Your task to perform on an android device: In the hopper app,find a flight from Hong Kong airport to Miami, Florida, departing on August 25, 2023 and returning on August 30, 2023 then select the flight between 12 p.m. to 2 a.m.
Image 0: 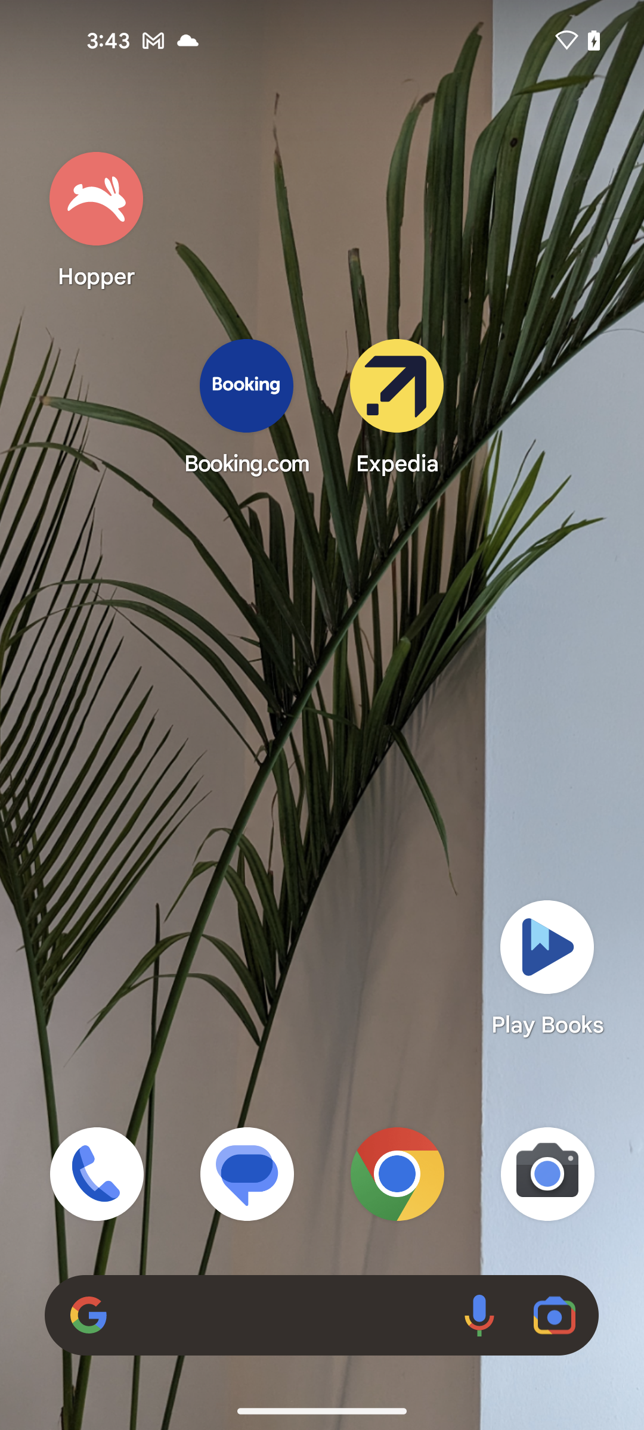
Open the hopper app
Step 0: click (96, 218)
Image 1: 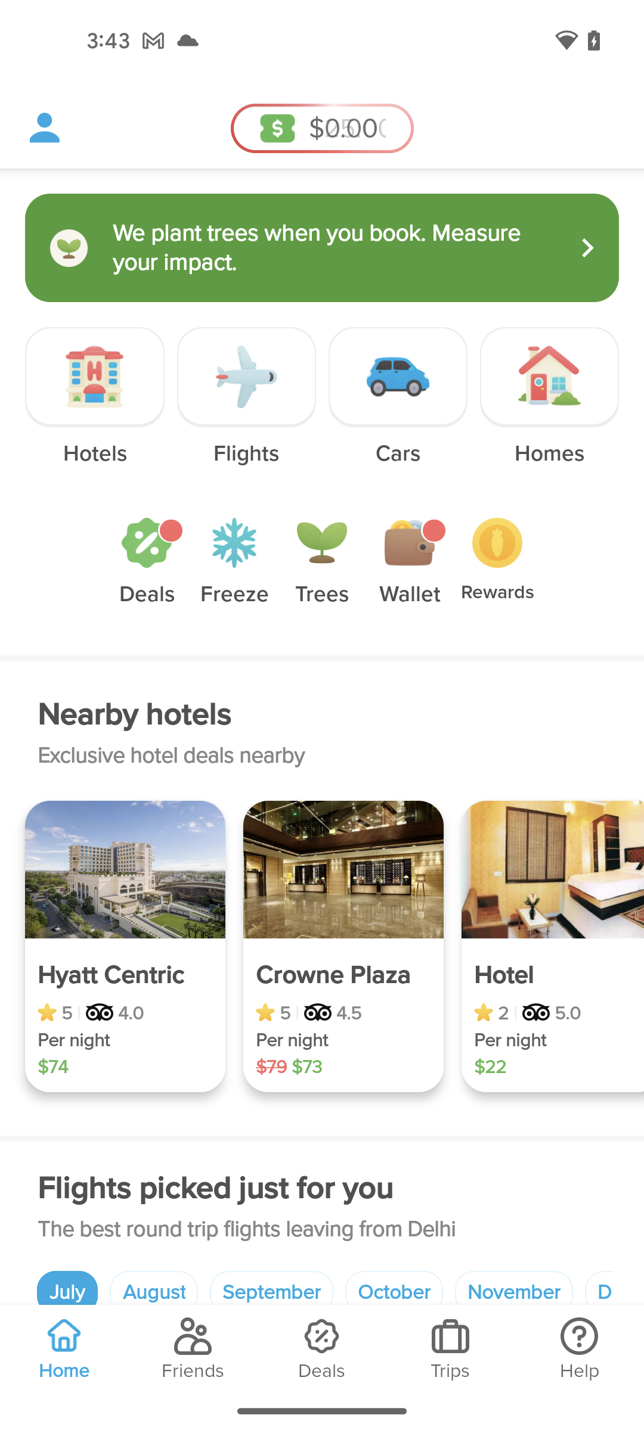
Click on the flights option
Step 1: click (246, 376)
Image 5: 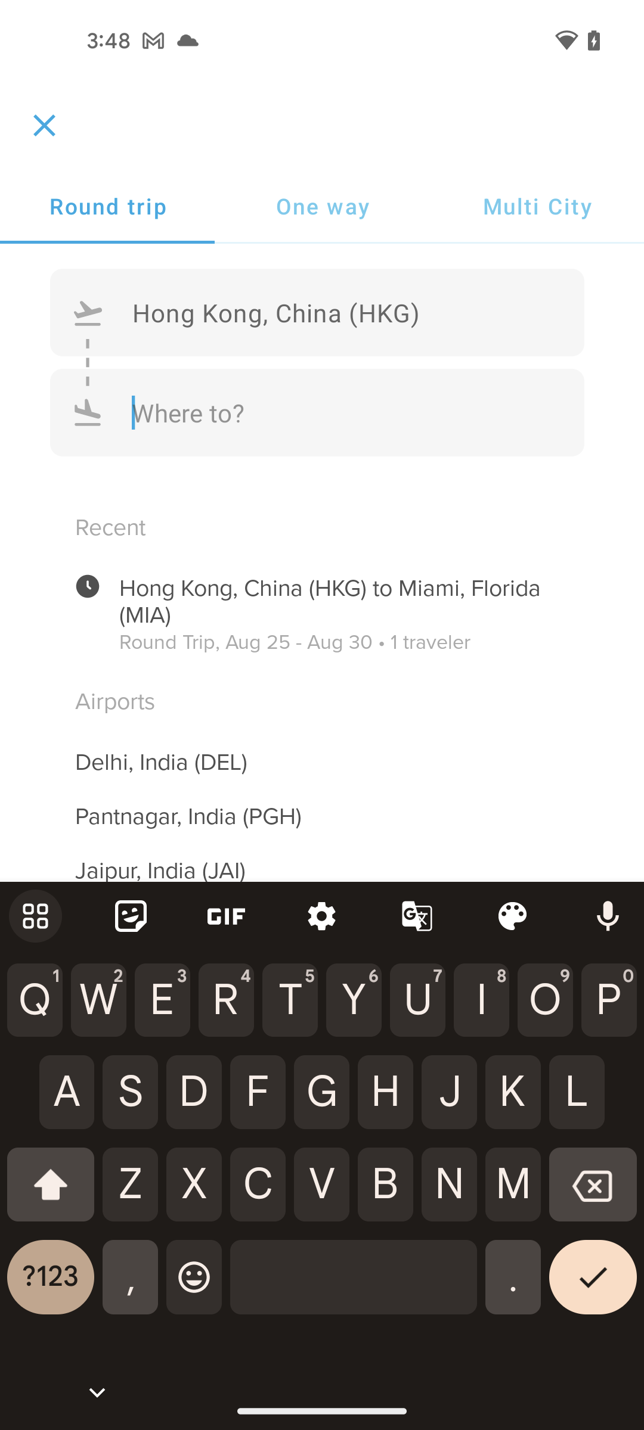
Select the destination to Miami
Step 5: type "Miami"
Image 6: 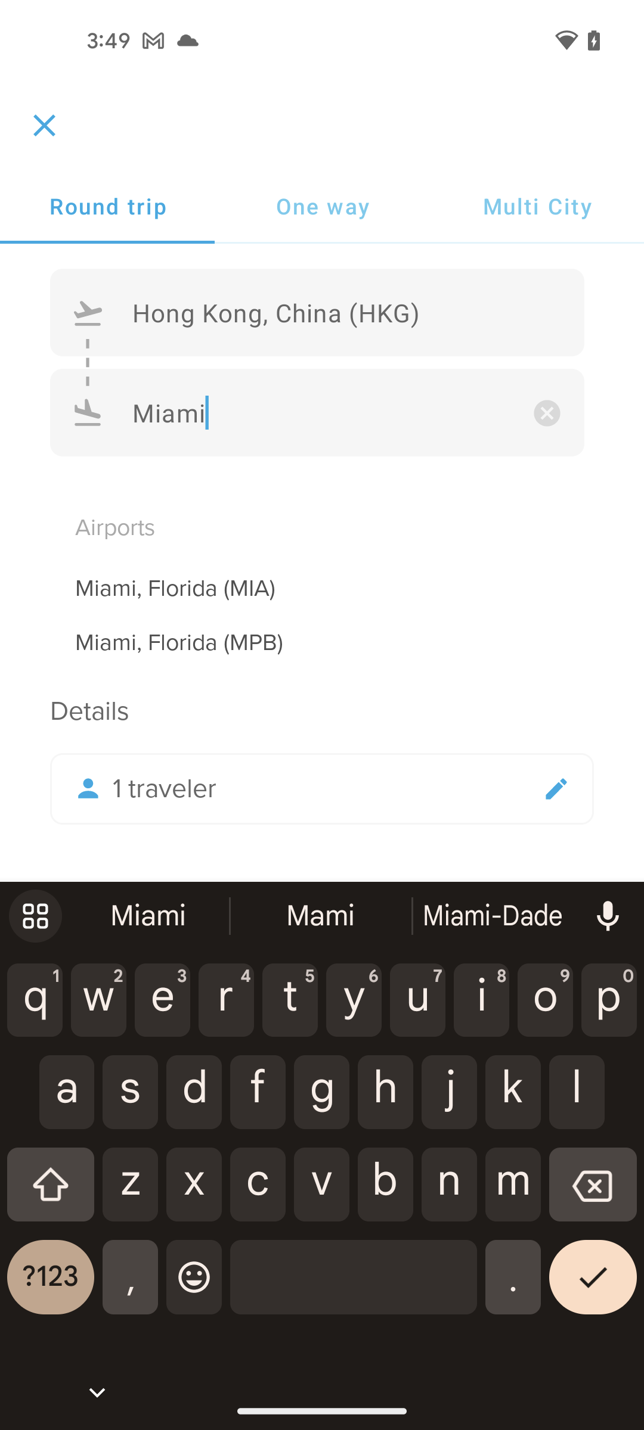
Select the first search result
Step 6: click (321, 578)
Image 7: 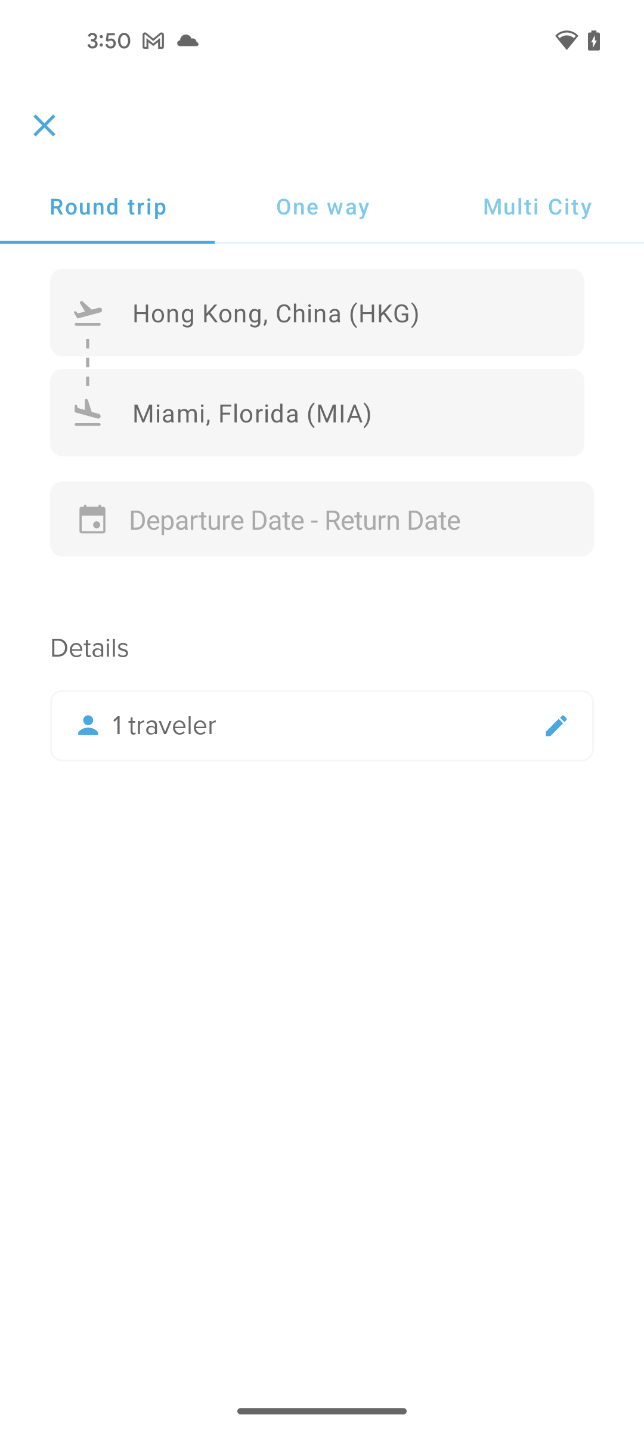
Select the date section
Step 7: click (295, 519)
Image 8: 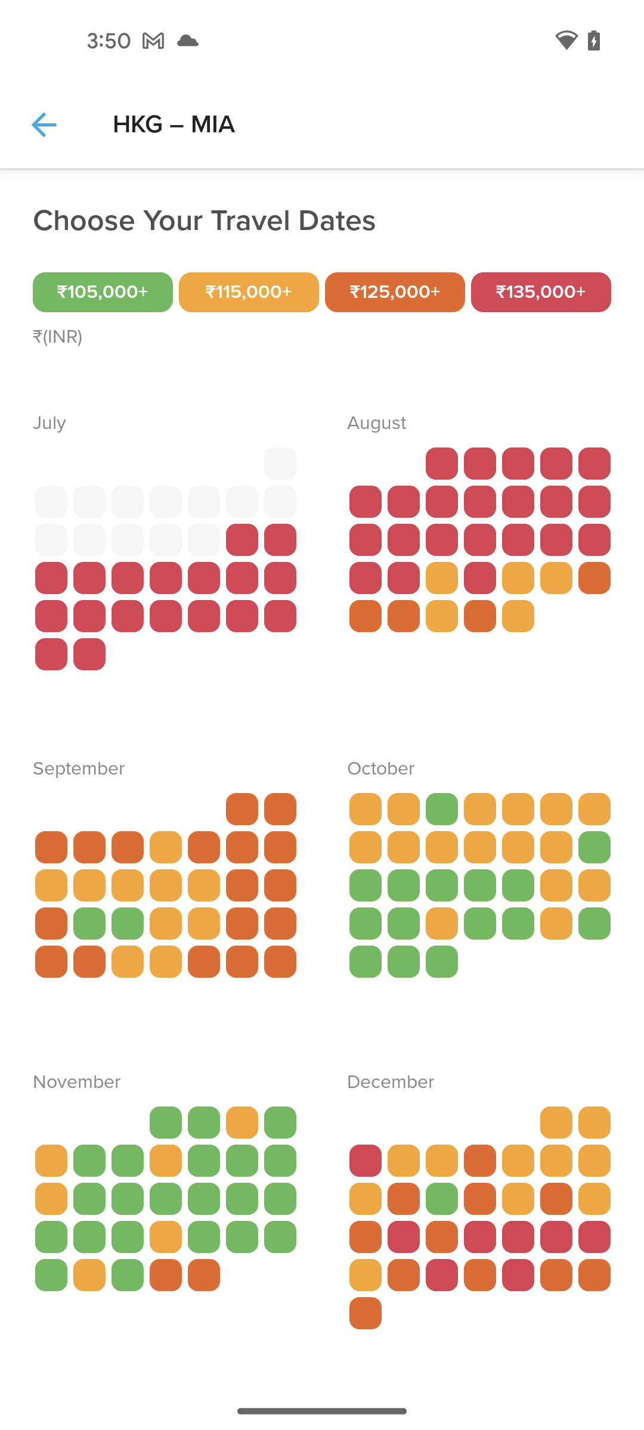
Select the august month
Step 8: click (479, 561)
Image 9: 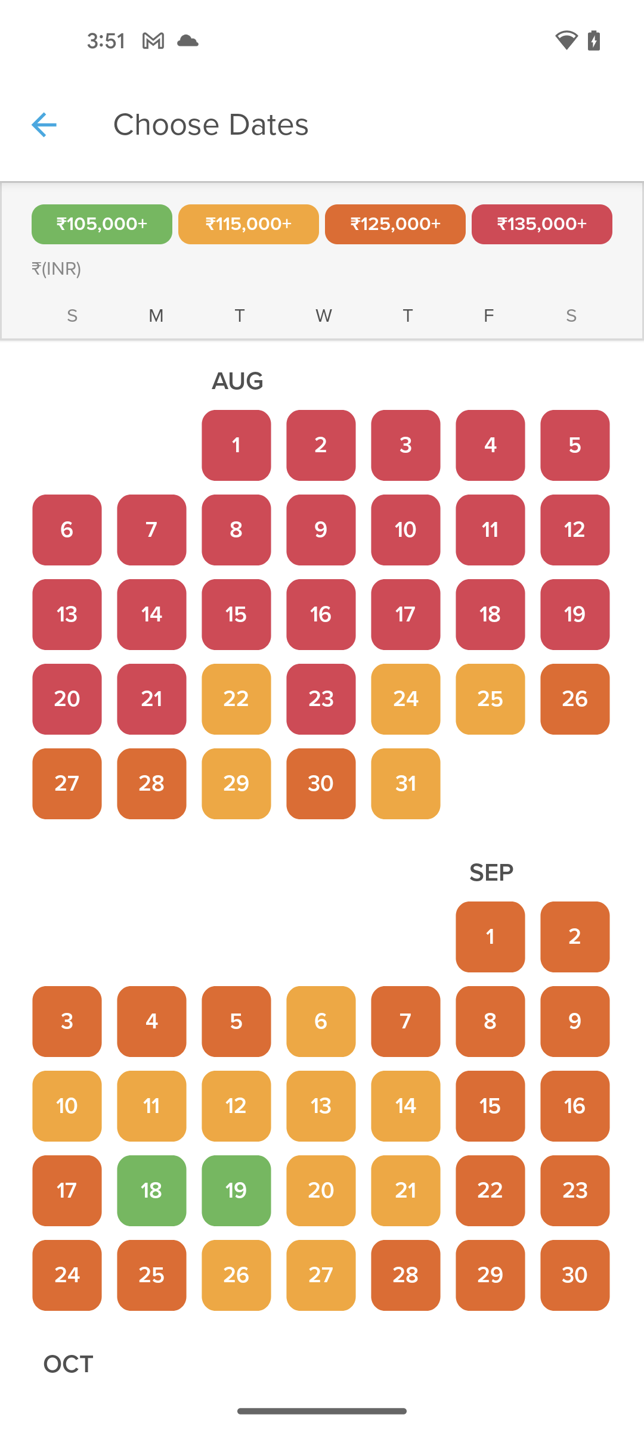
Select the departure date to 25 august 
Step 9: click (490, 699)
Image 10: 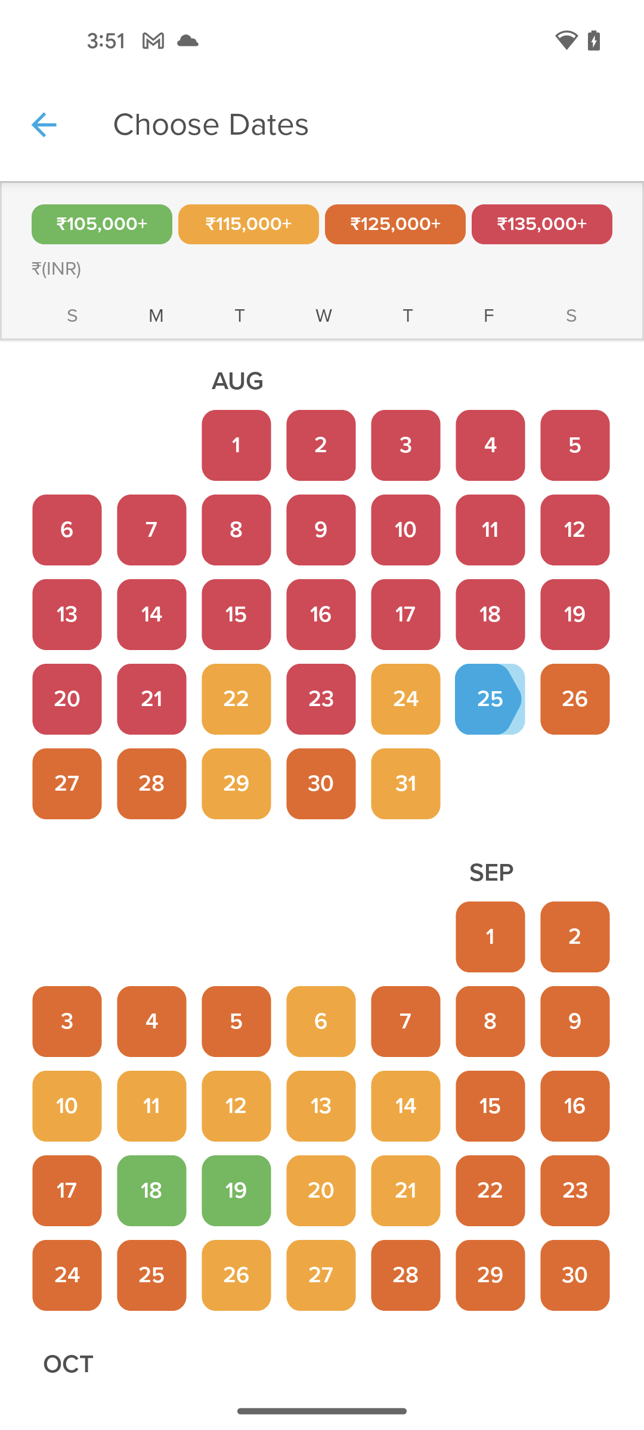
Select the destination date to 30th august
Step 10: click (321, 784)
Image 11: 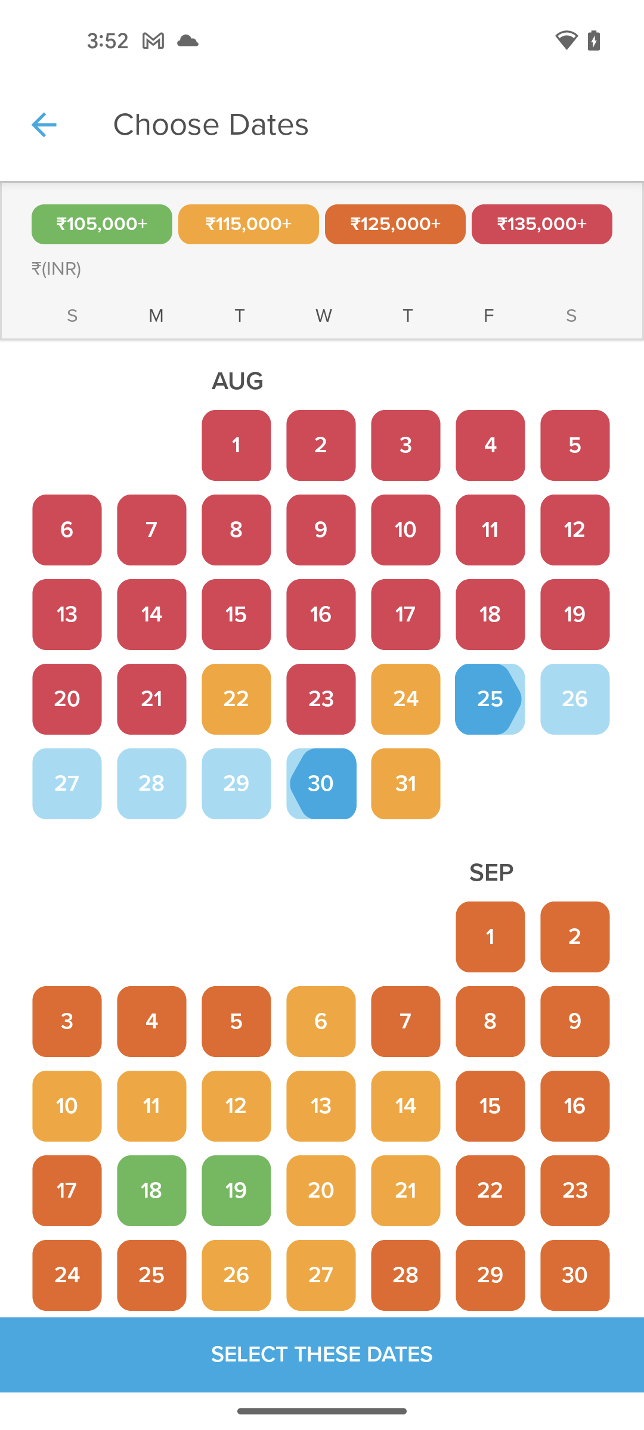
Click on select these dates option at the bottom of the screen
Step 11: click (322, 1364)
Image 12: 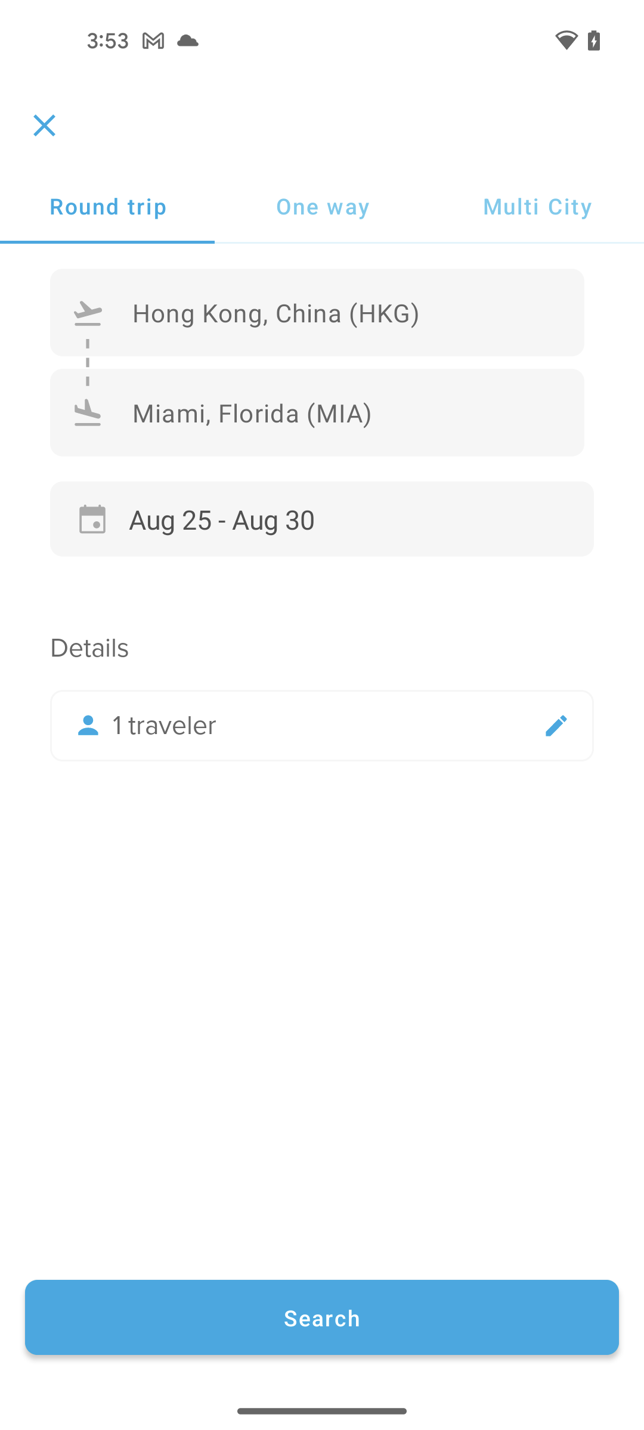
Click on the search button at the bottom of the screen
Step 12: click (321, 1317)
Image 15: 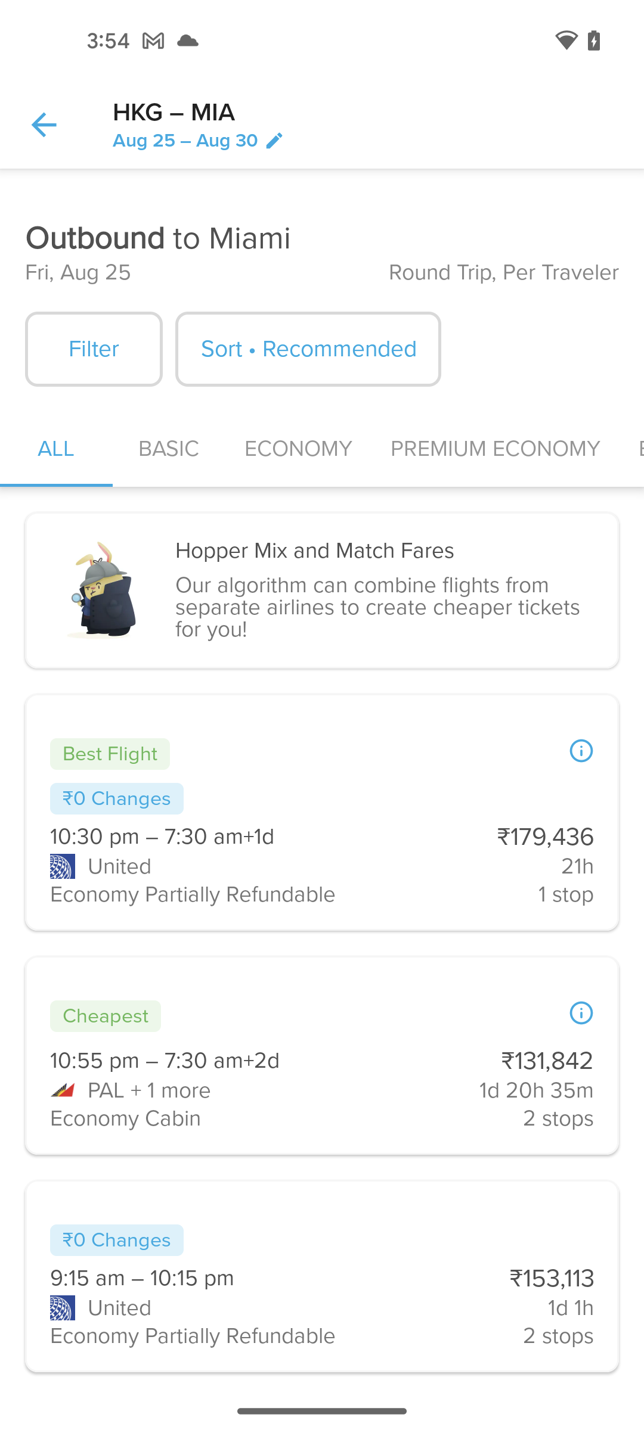
Swipe up to view more flights
Step 15: scroll down
Image 16: 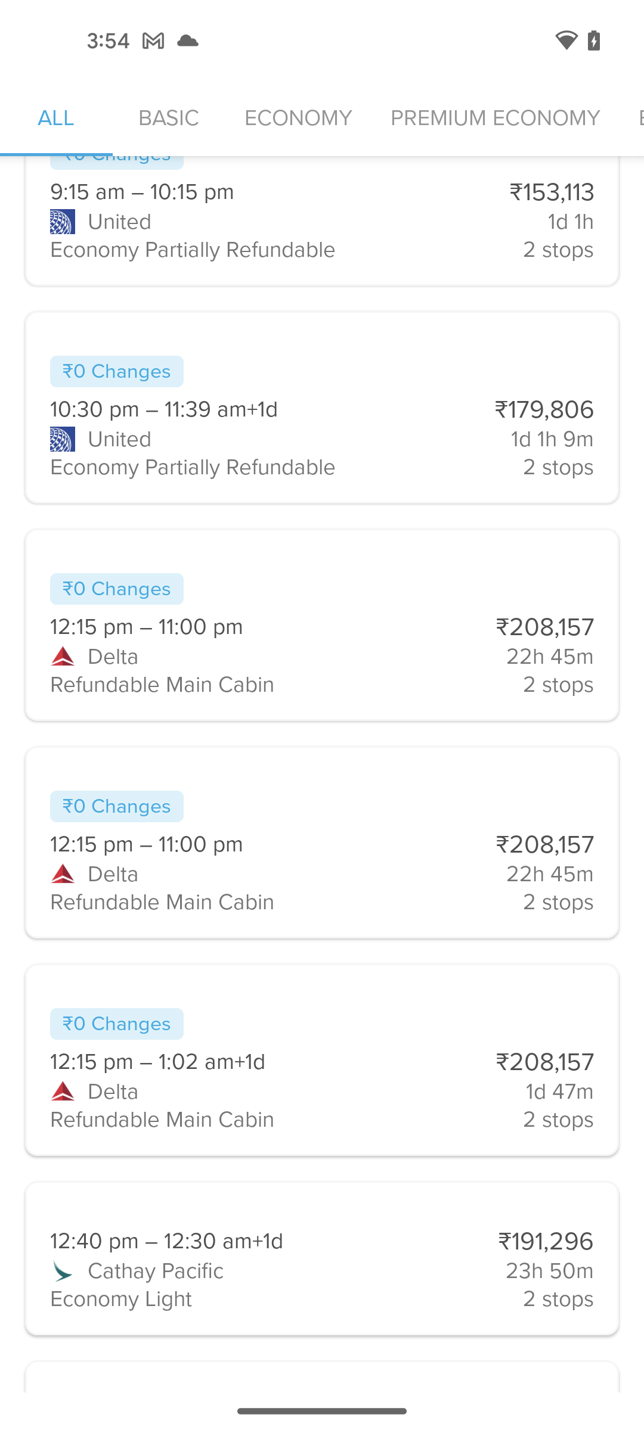
Tap on 12:15 pm-1:02 am flight
Step 16: click (270, 1062)